Your task to perform on an android device: Set a timer for 25 minutes in the Clock app.
Image 0: 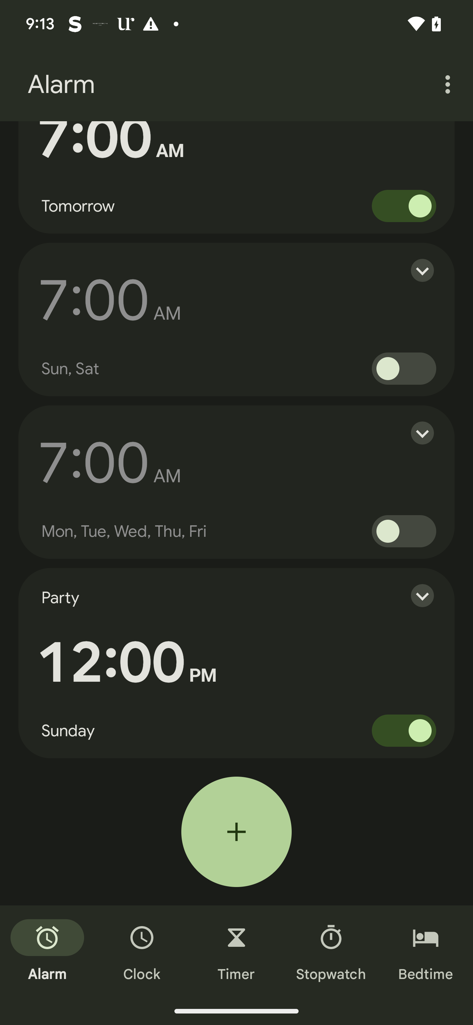
Click on the timer option 
Step 0: click (236, 951)
Image 1: 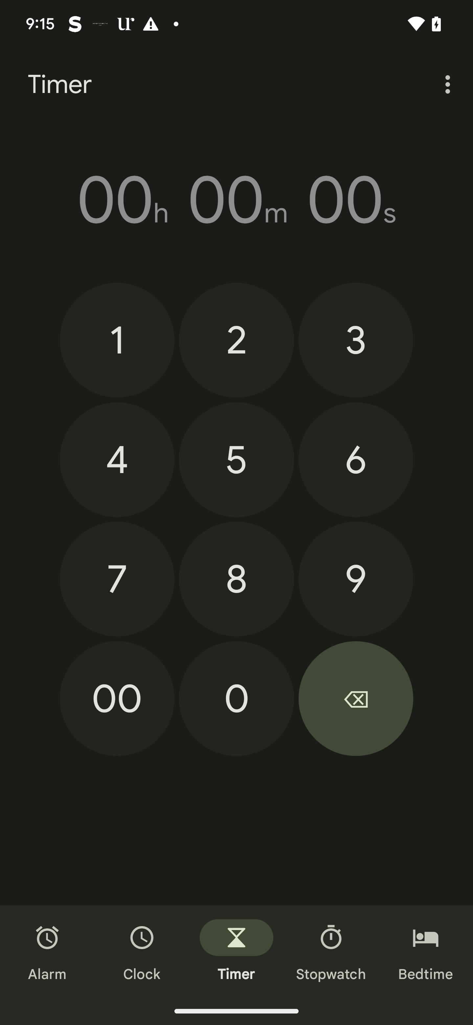
Set a timer for 25 minutes 
Step 1: click (232, 343)
Image 2: 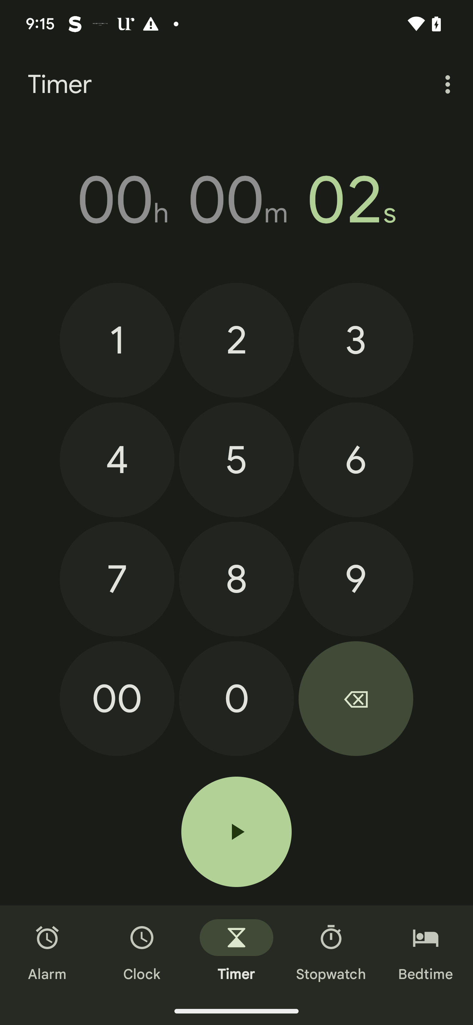
Click on the 5
Step 2: click (248, 461)
Image 3: 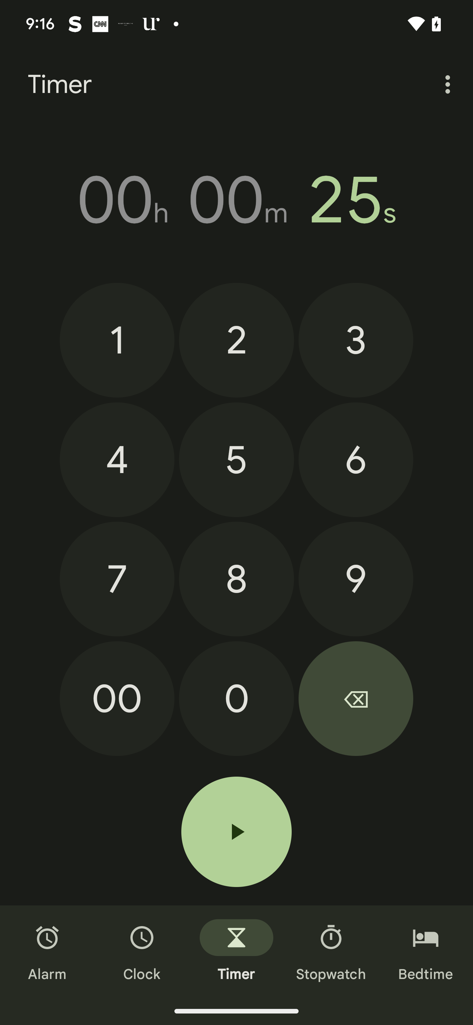
Click on the 00 
Step 3: click (117, 698)